Your task to perform on an android device: View the Real time  traffic for the route Lal Qila on the Maps app.
Image 0: 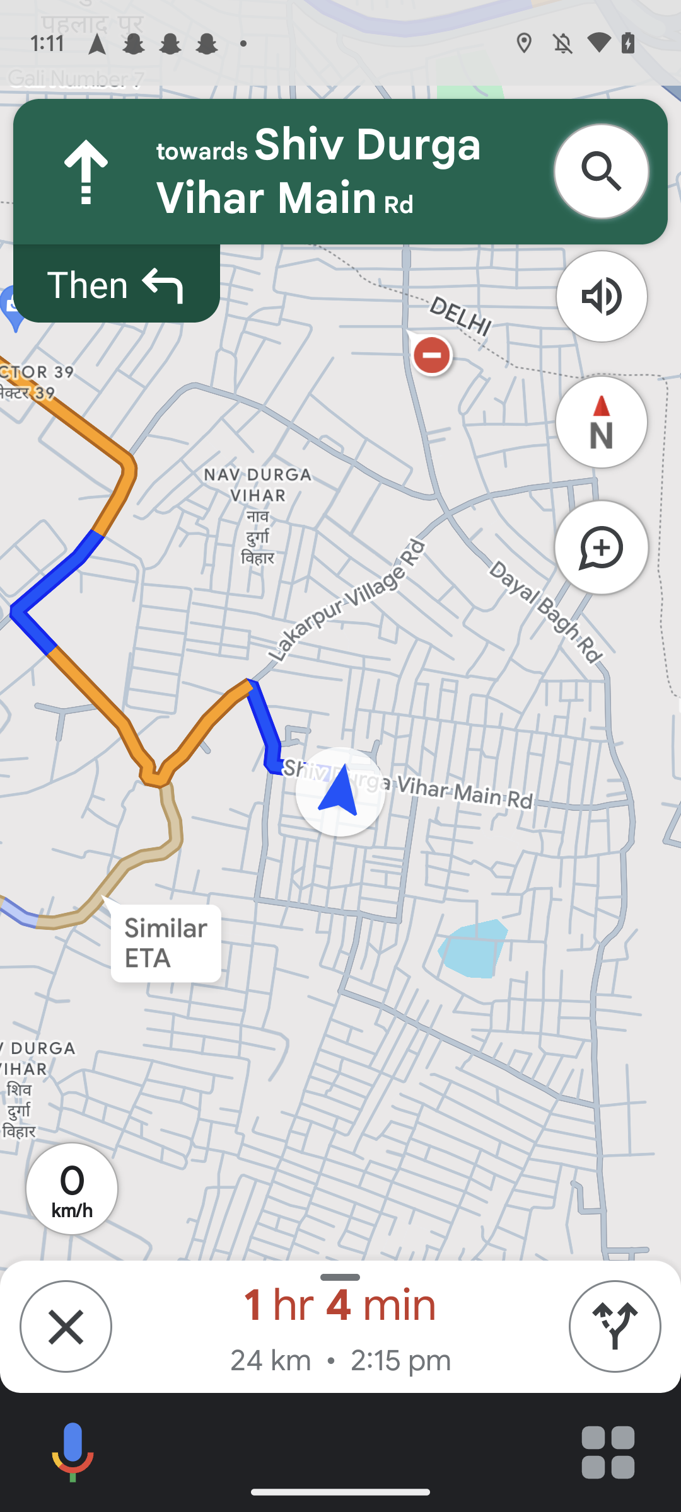
Scroll the map to view the traffic updates.
Step 0: scroll left
Image 1: 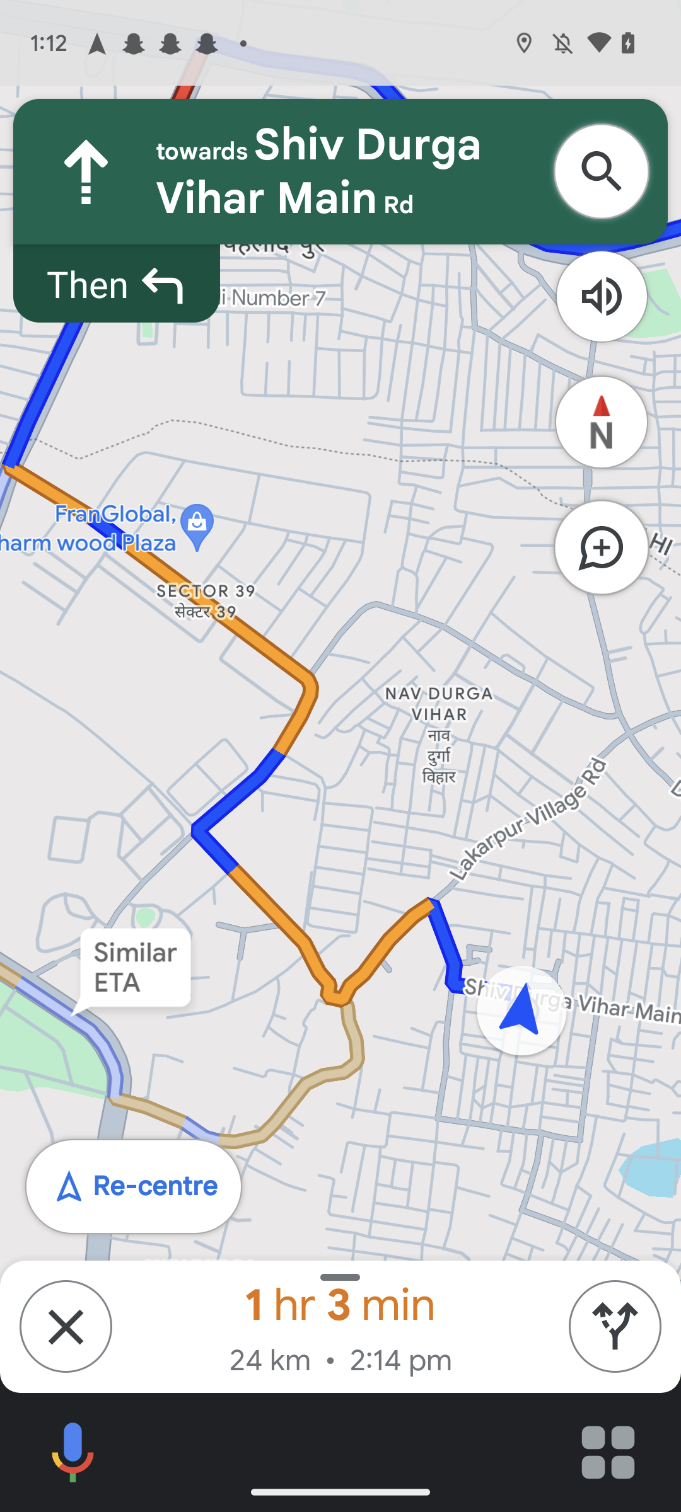
Scroll the map to view the traffic updates.
Step 1: scroll left
Image 2: 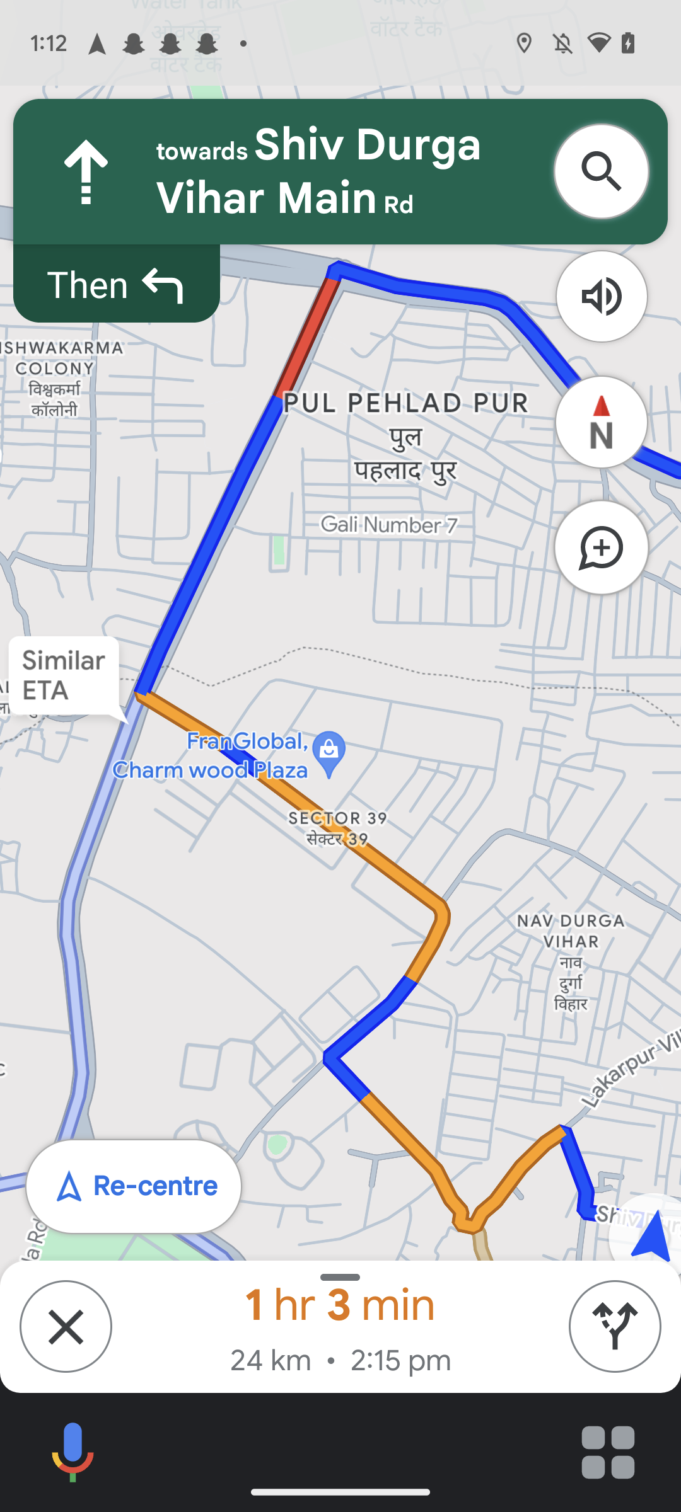
Scroll the map to view the traffic updates.
Step 2: scroll right
Image 3: 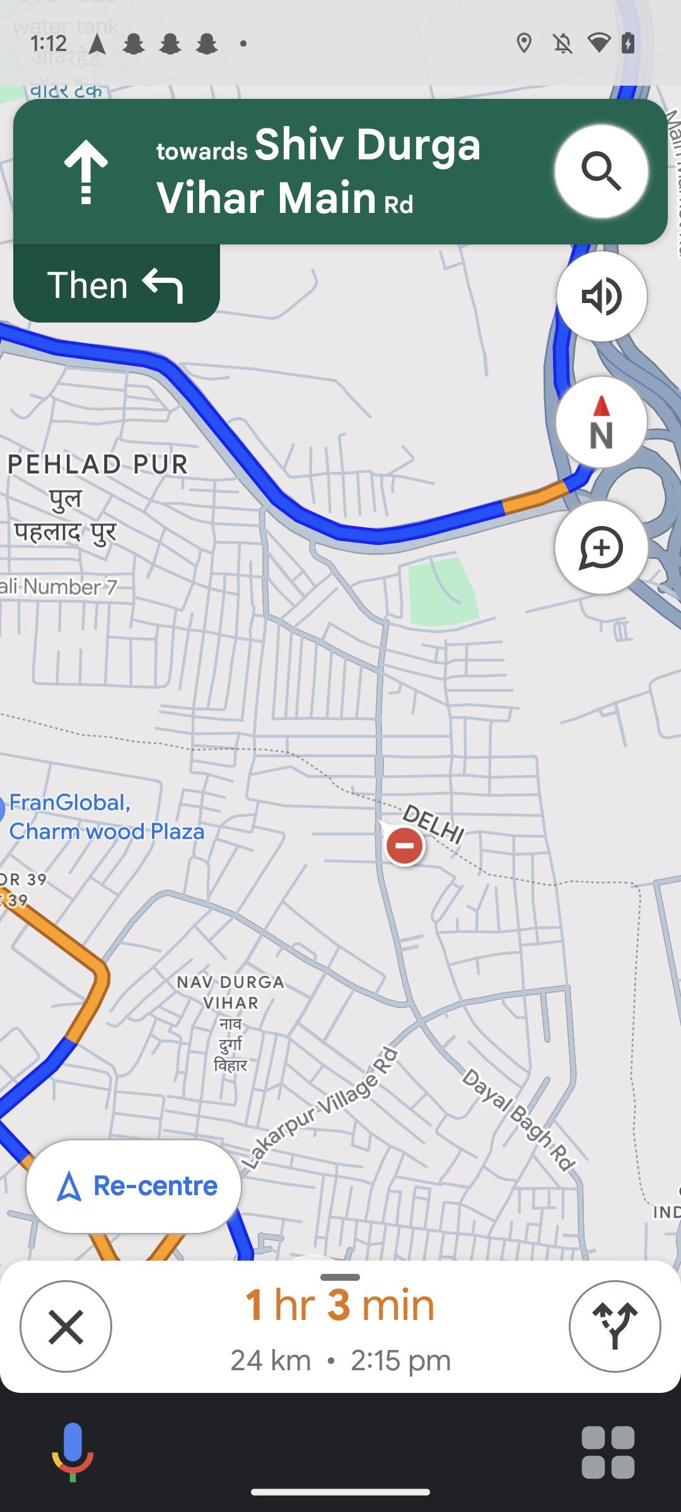
Scroll the map to view the traffic updates.
Step 3: scroll right
Image 4: 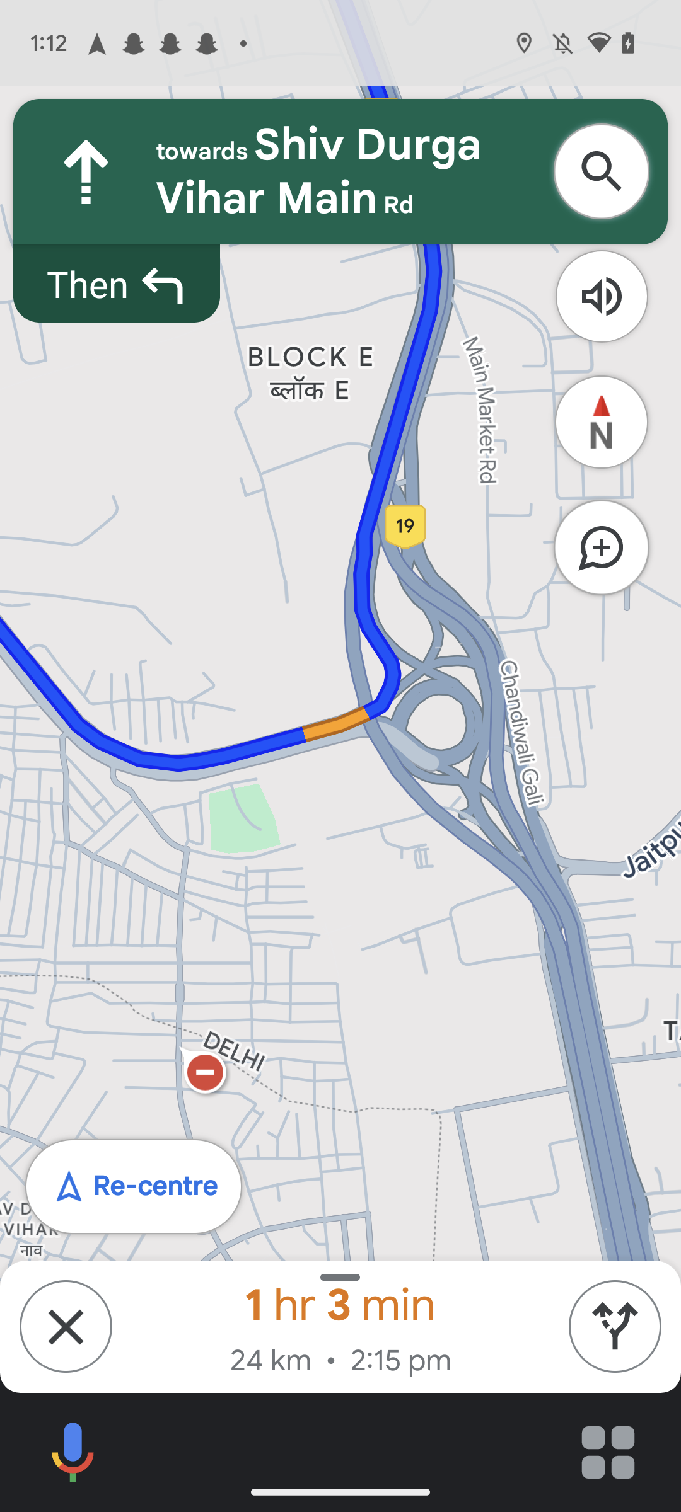
Scroll the map to view the traffic updates.
Step 4: scroll up